Your task to perform on an android device: I want to create a reminder to buy New Balance hiking shoes on the To Do List app.
Image 1: 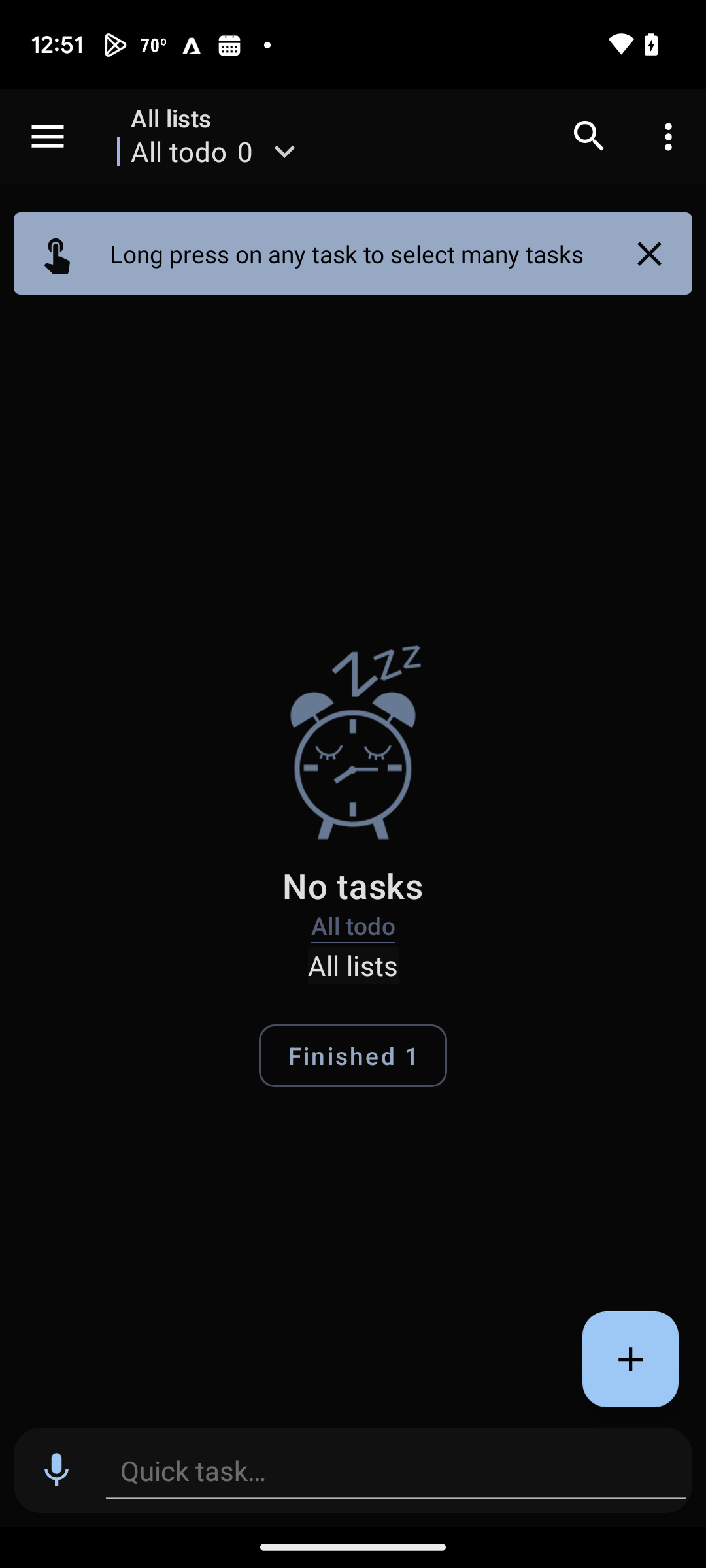
Click on the add icon
Step 1: click (630, 1359)
Image 2: 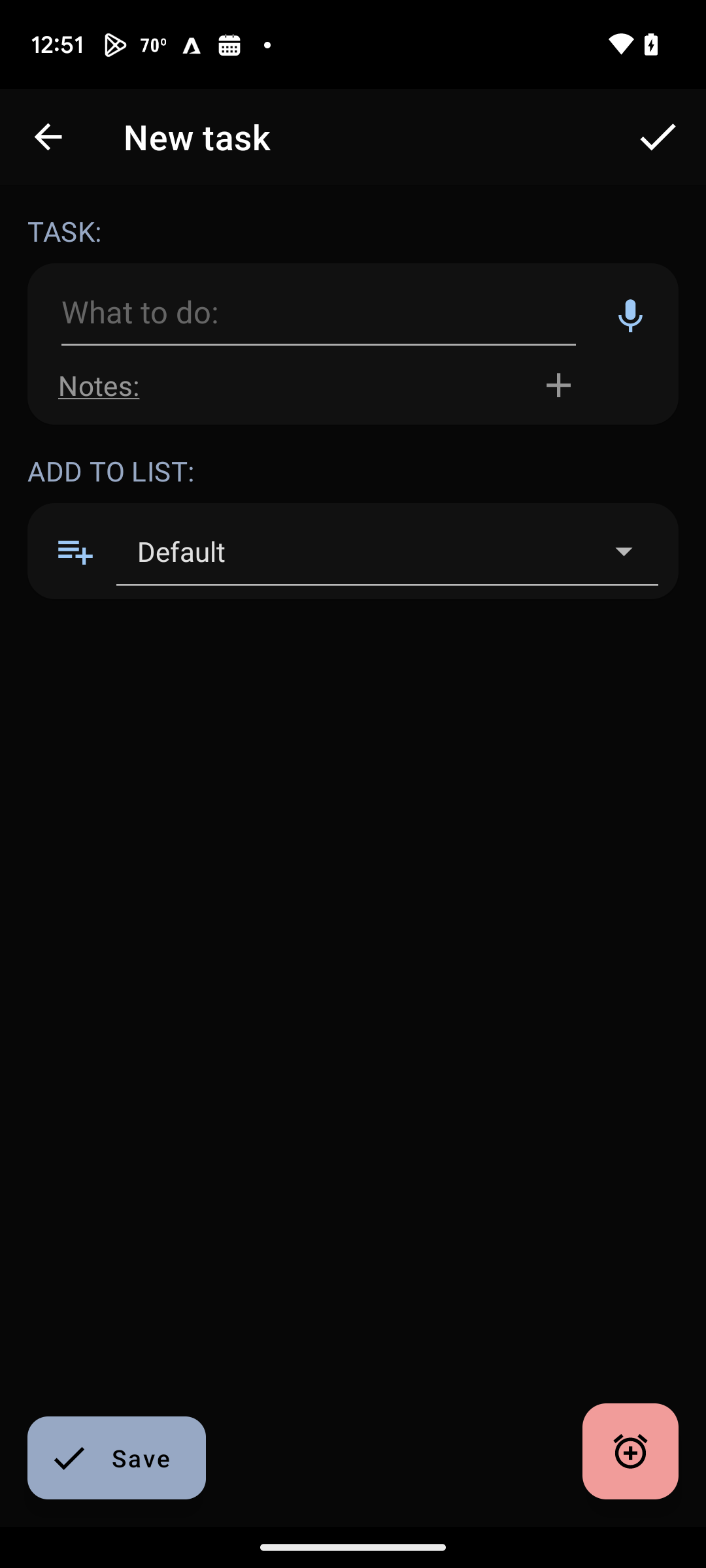
Click on what to  do?
Step 2: click (318, 316)
Image 4: 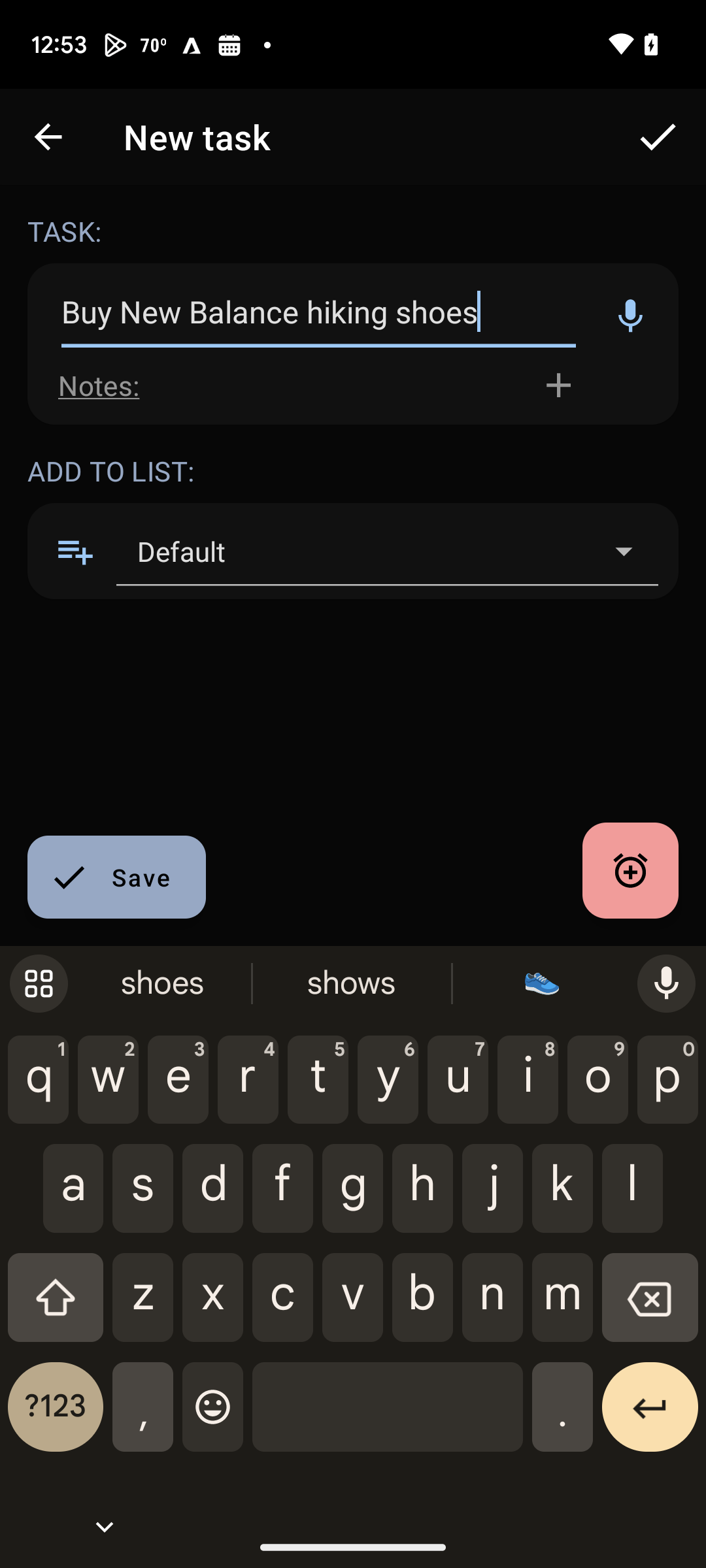
Click on the save icon
Step 4: click (658, 137)
Image 5: 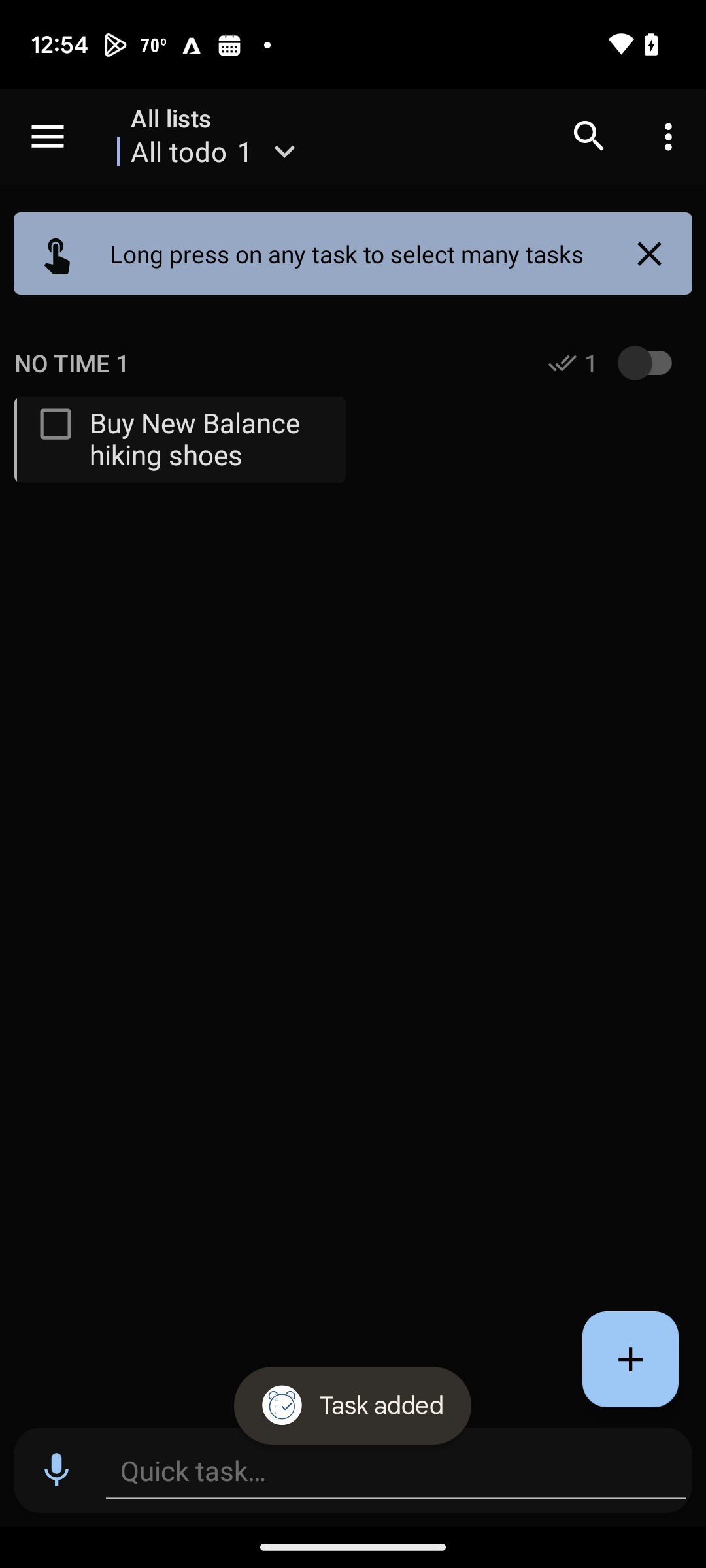
Click on the task to add reminder time
Step 5: click (210, 438)
Image 6: 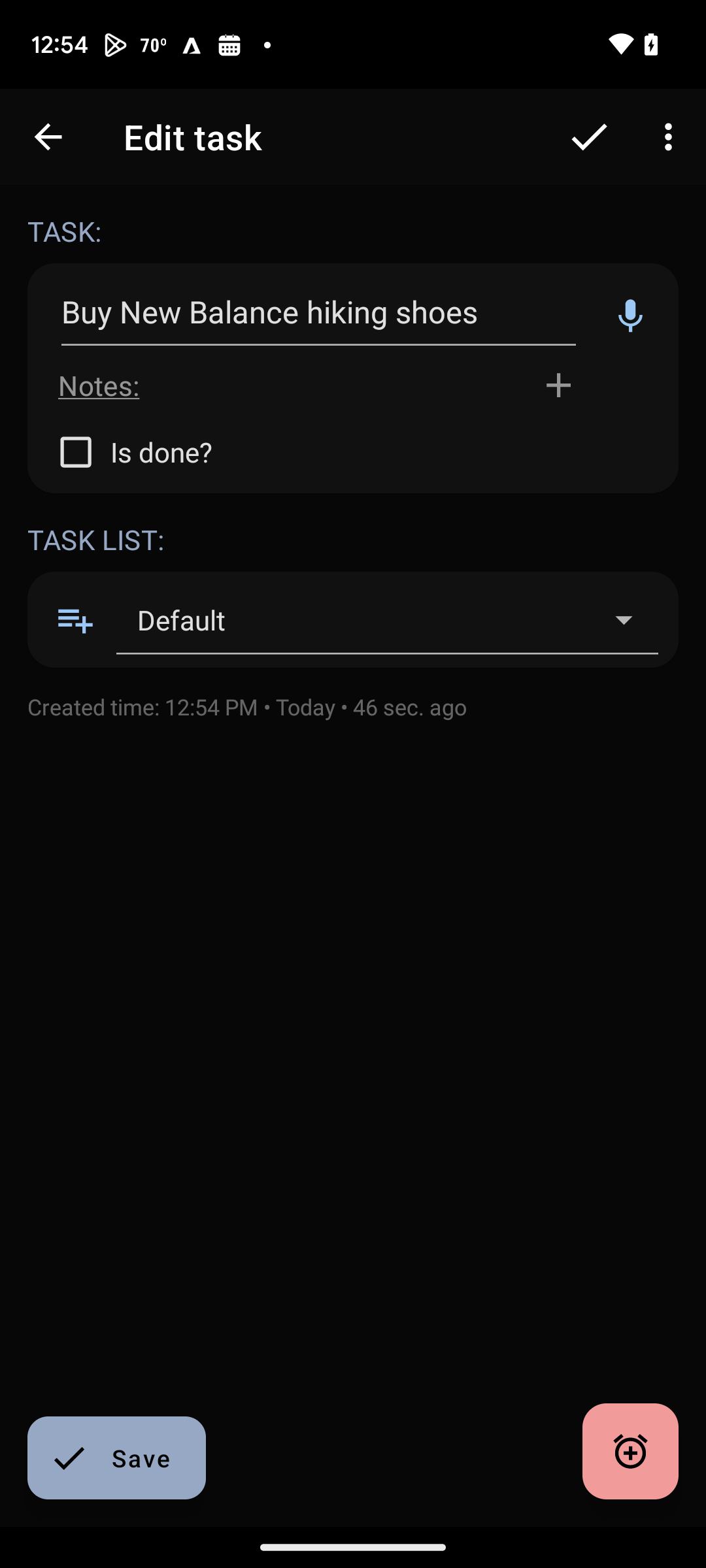
Click on the alarm icon
Step 6: click (630, 1451)
Image 8: 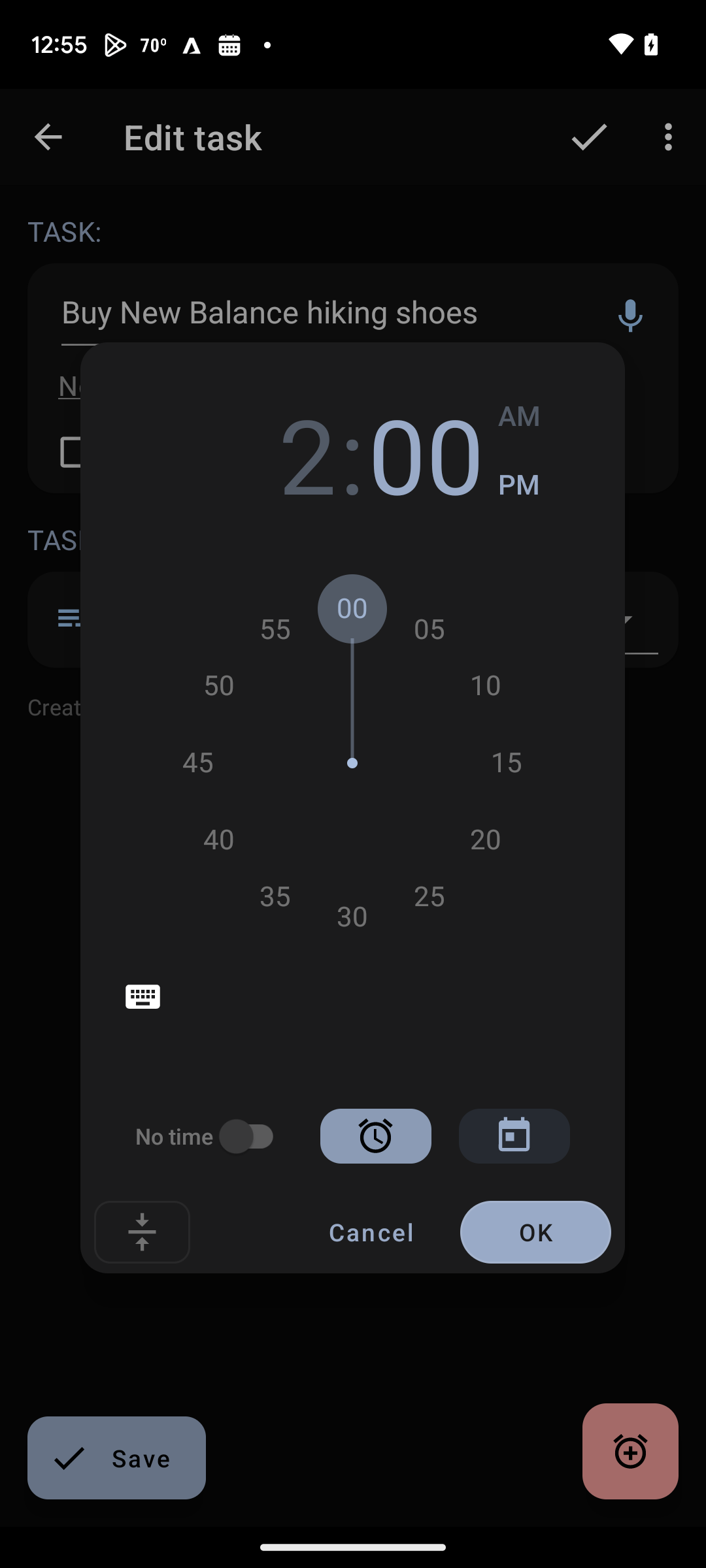
Click on ok
Step 8: click (535, 1232)